Your task to perform on an android device: Go to Kindle app & open the book Siddhartha from the library
Image 0: 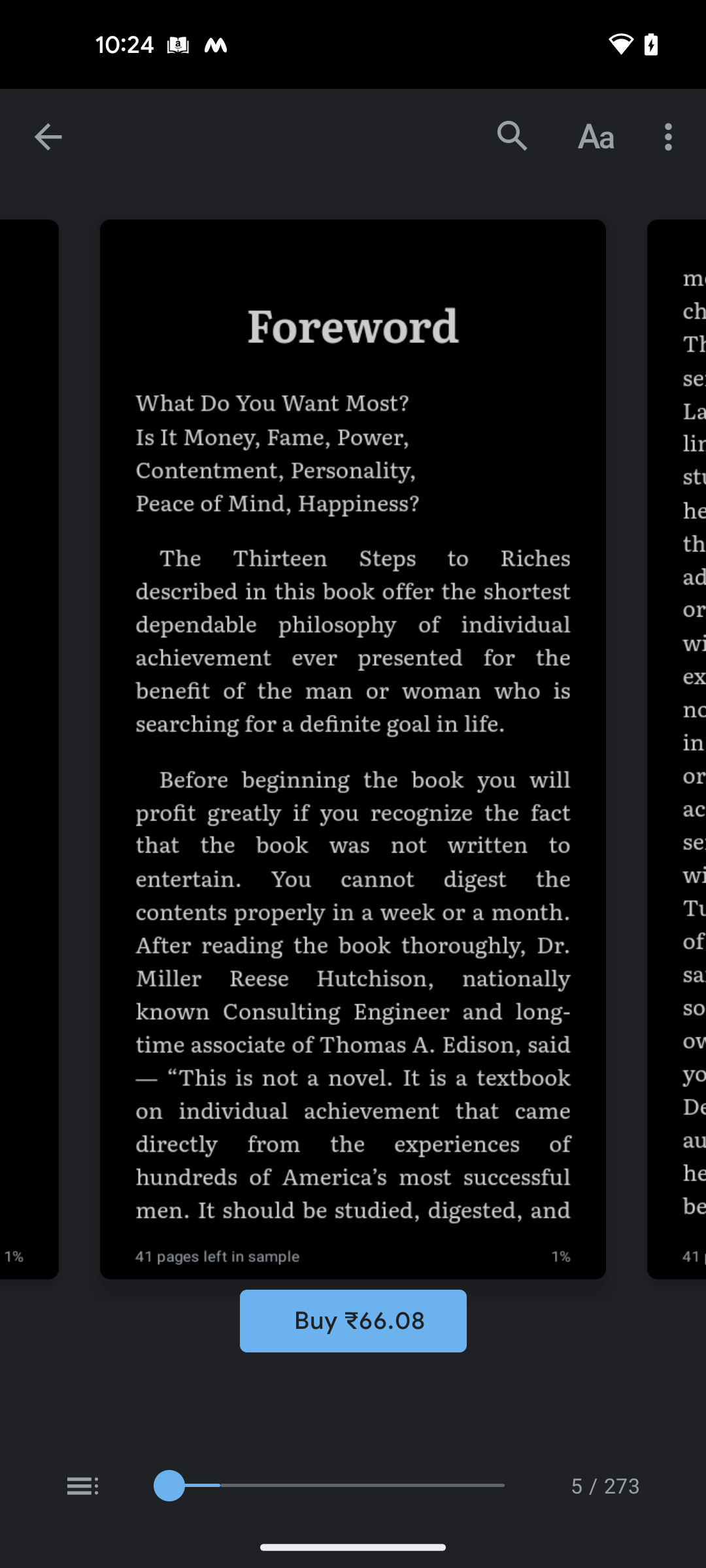
open the Kindle app
Step 0: open app "Kindle"
Image 1: 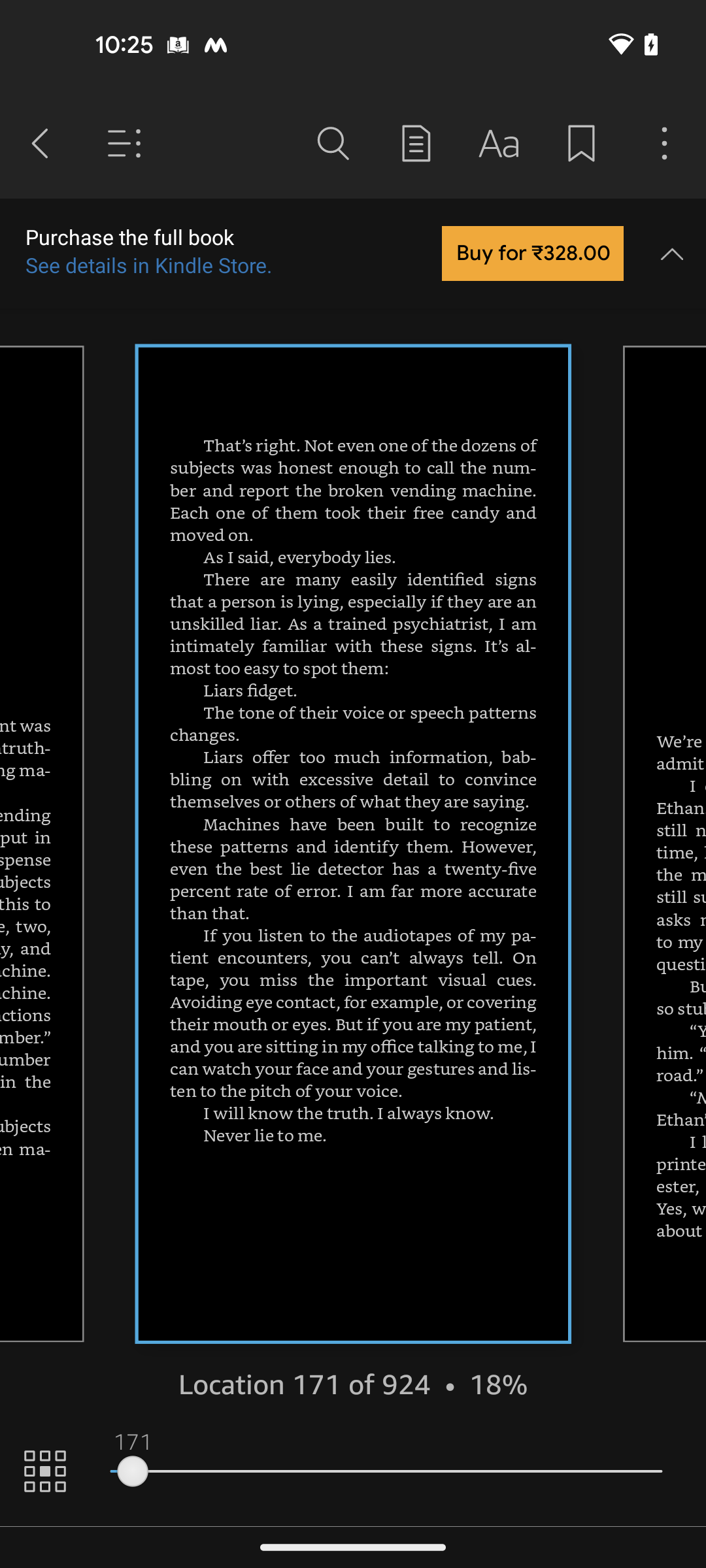
go back
Step 1: press back button
Image 2: 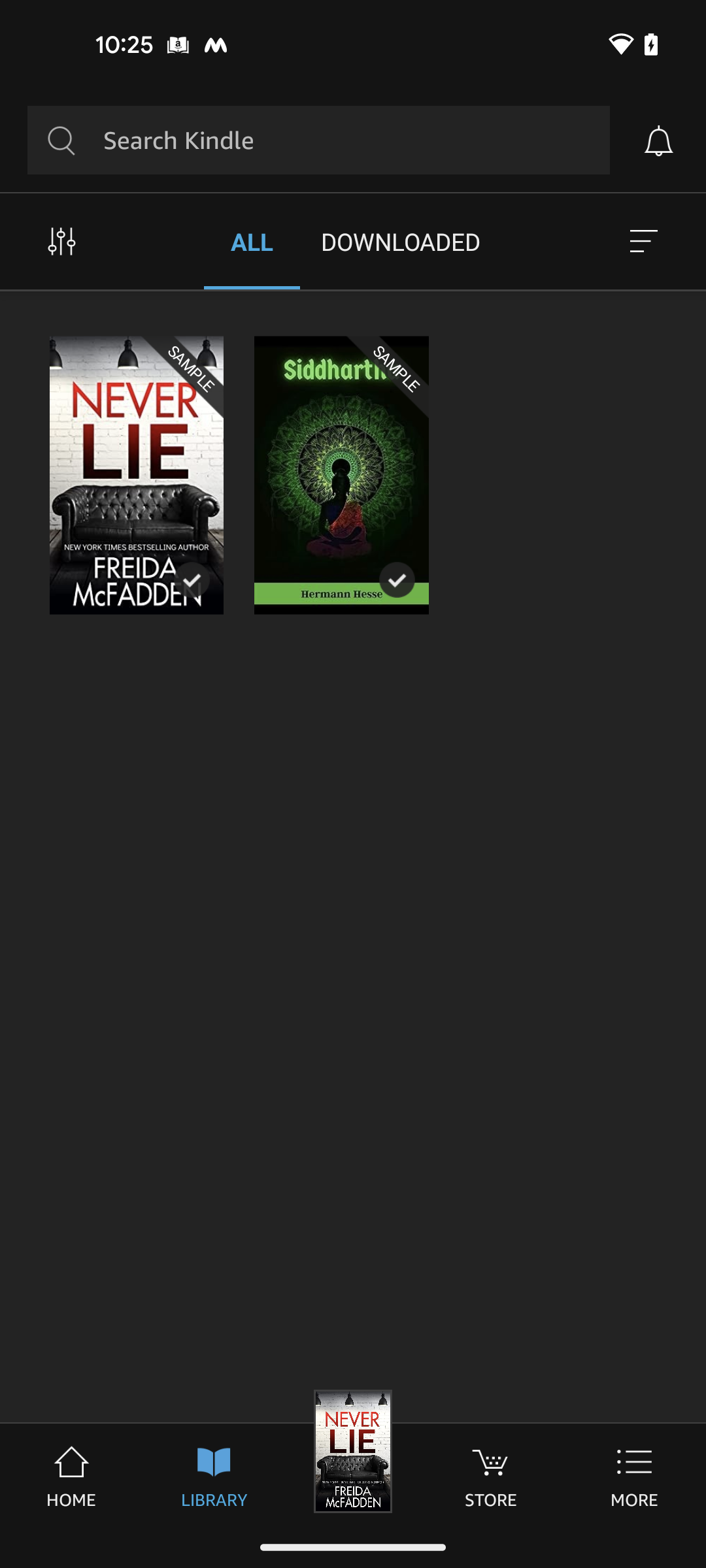
click to open the book Siddhartha
Step 2: click (341, 475)